Your task to perform on an android device: I want to go fishing this weekend, so I want to learn the basics of fishing, so please search for it in the YouTube app.
Image 2: 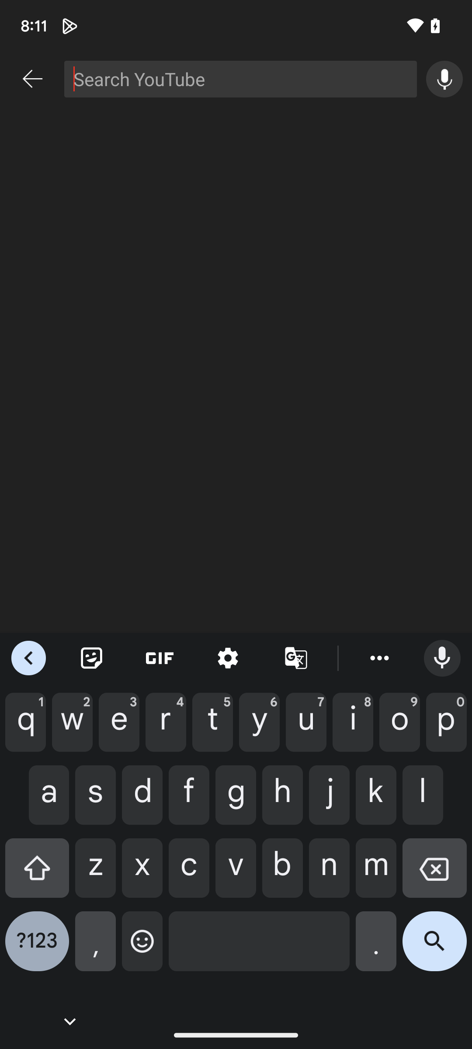
Search for basics of fishing.
Step 2: type "basics of fishing"
Image 3: 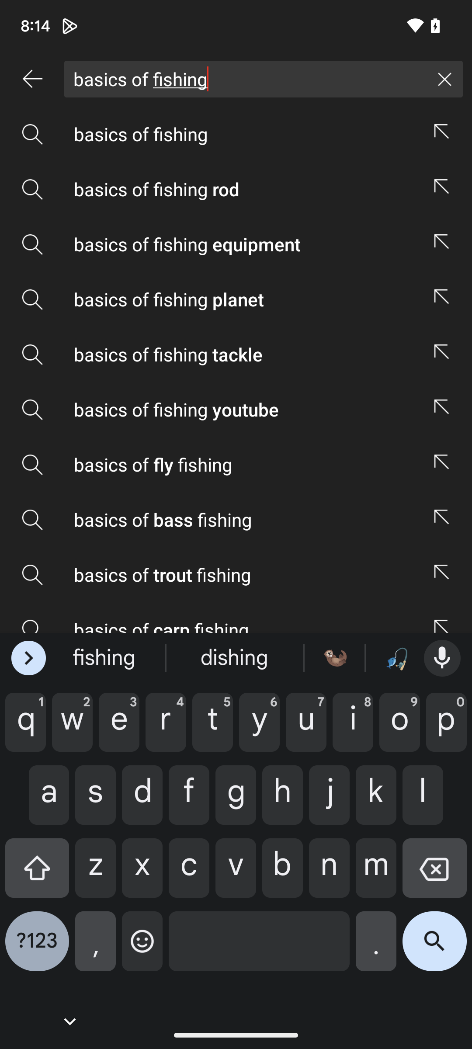
Click on the first search result.
Step 3: click (238, 134)
Image 4: 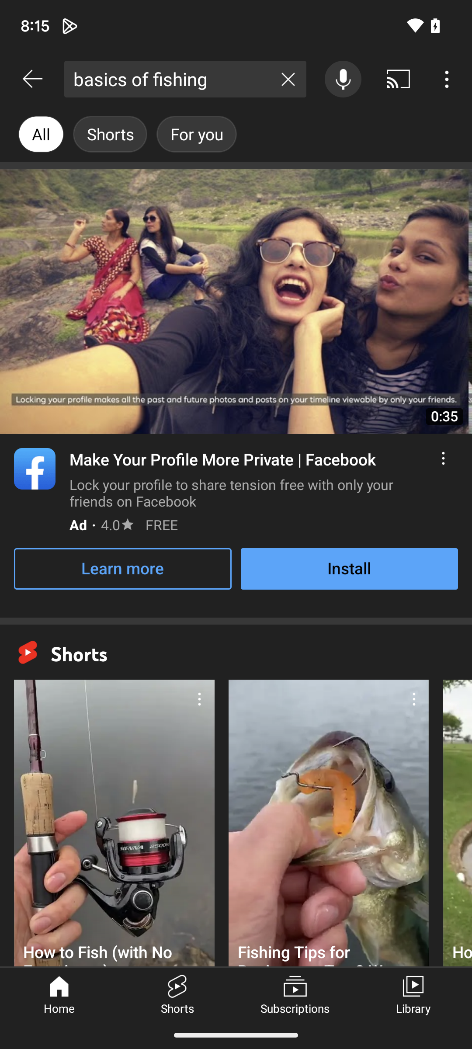
Swipe up
Step 4: scroll down